Your task to perform on an android device: In the BabyConnect baby app, Track Nick's growth with a birthdate of January 1, 2023, and a weight of 8.5kg
Image 0: 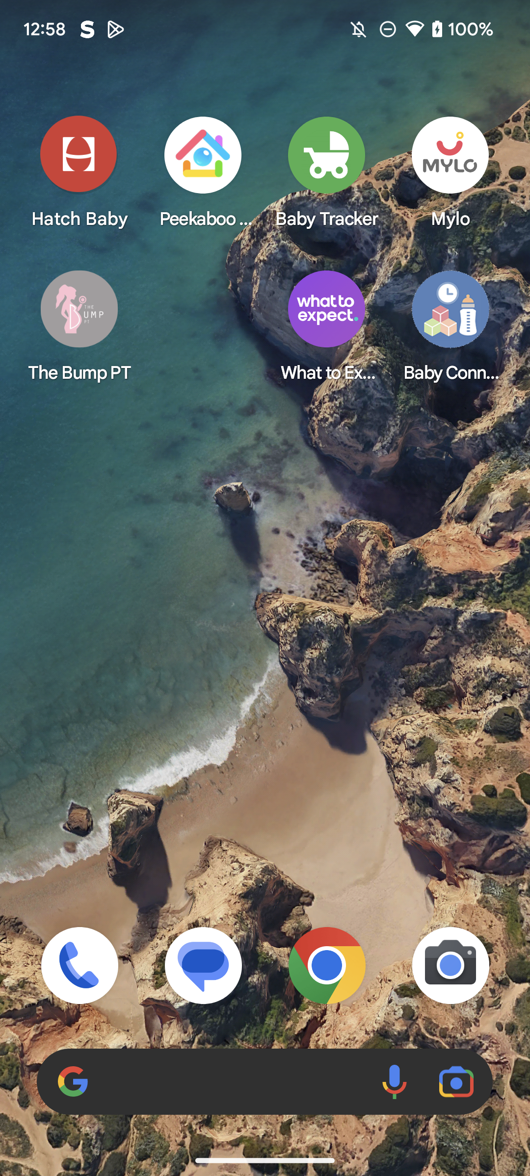
Open the Baby connect app
Step 0: open app "Baby Connect"
Image 1: 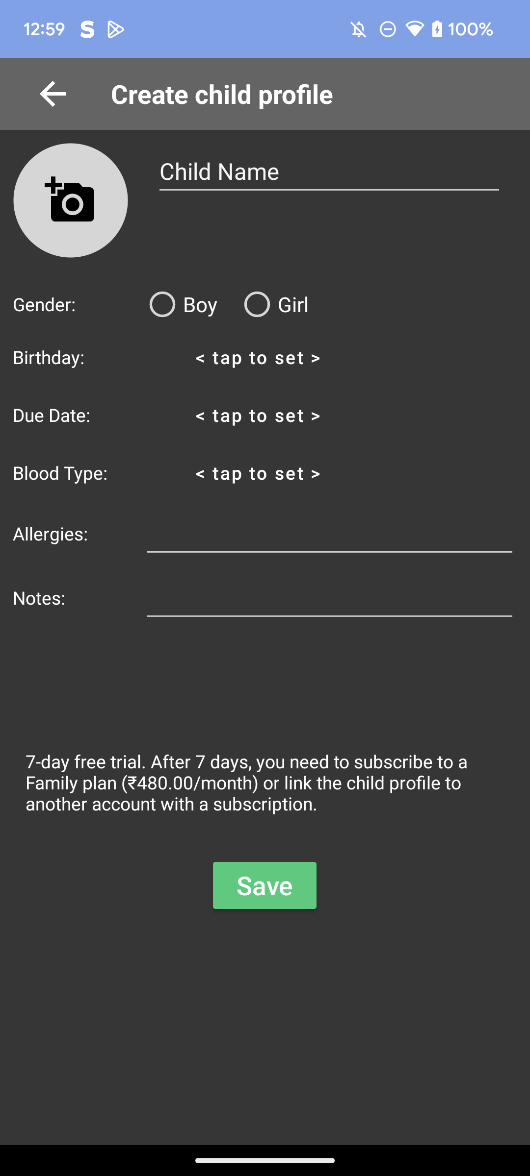
Click on the Child name option
Step 1: click (329, 171)
Image 2: 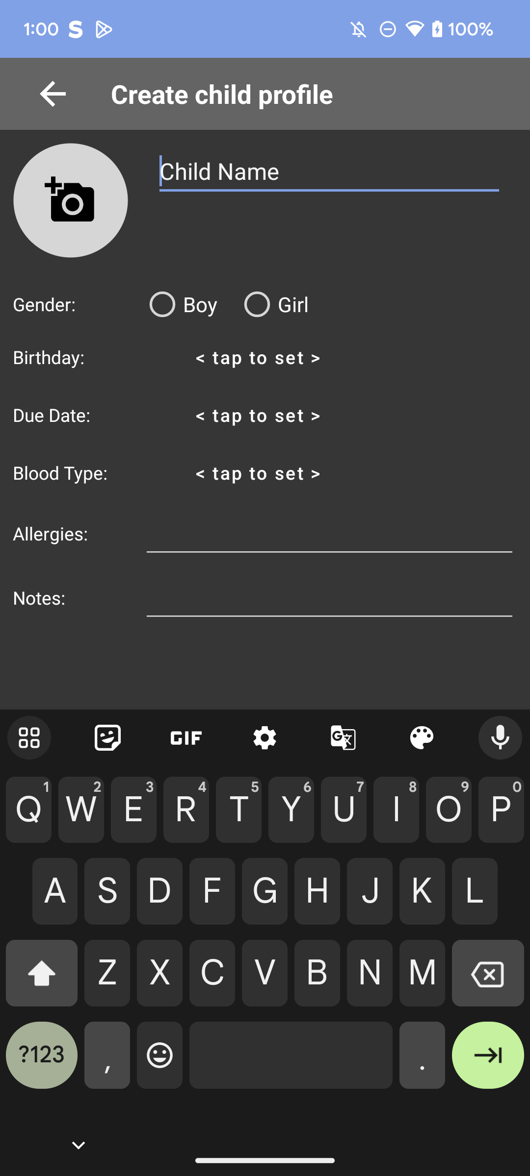
Type"Nick" in child name
Step 2: type "Nick"
Image 3: 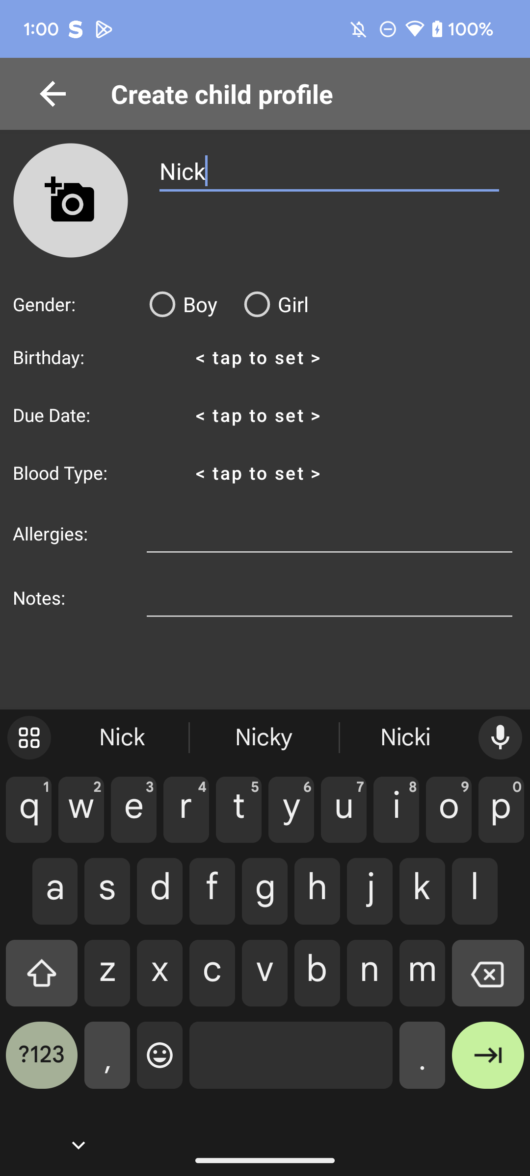
Click on the Boy in Gender section
Step 3: click (179, 304)
Image 4: 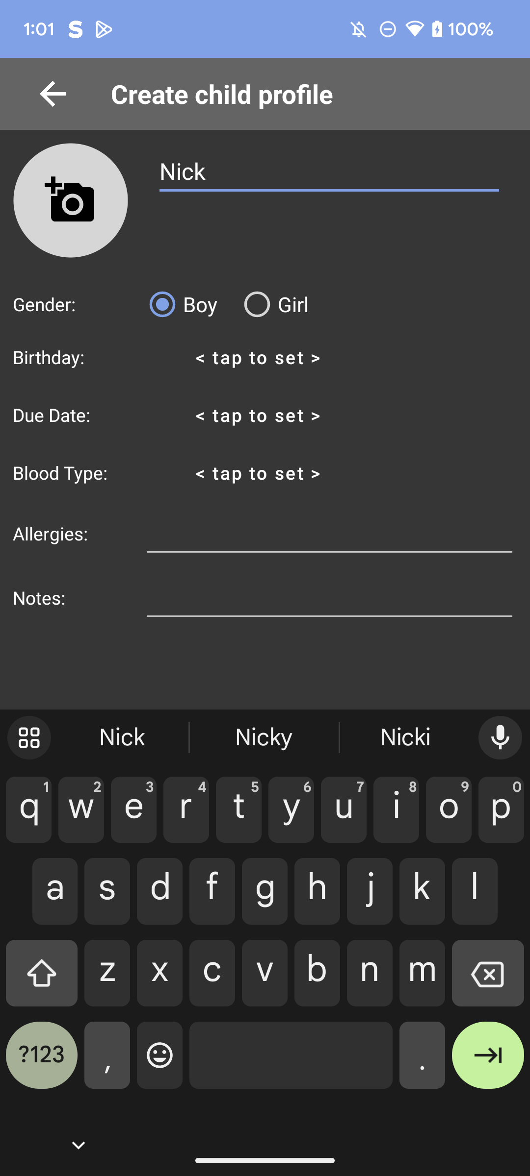
Click on the tap to select option in Birthday section
Step 4: click (258, 357)
Image 5: 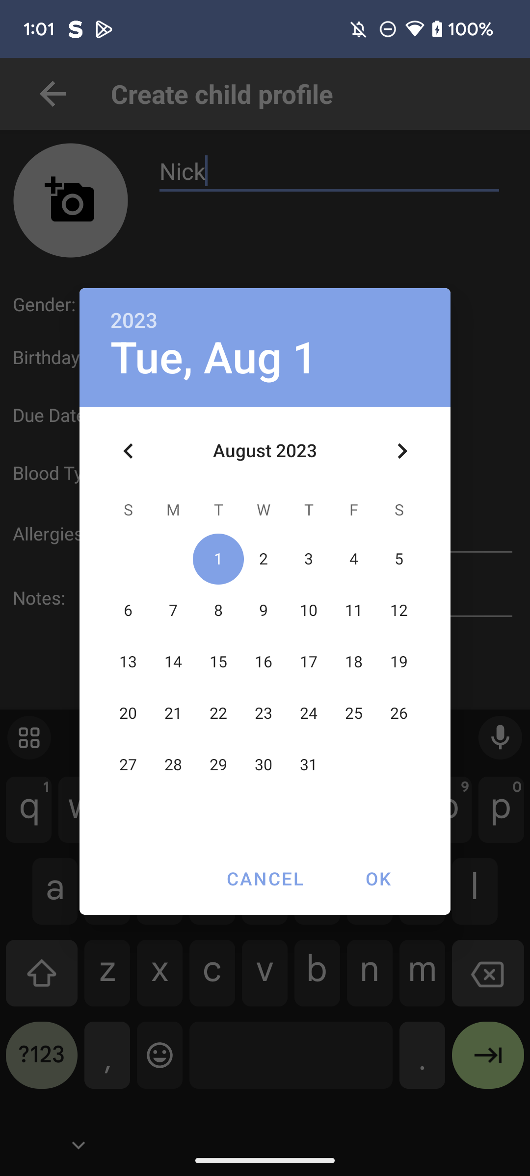
Click on the left arrow to view the January month
Step 5: click (128, 450)
Image 6: 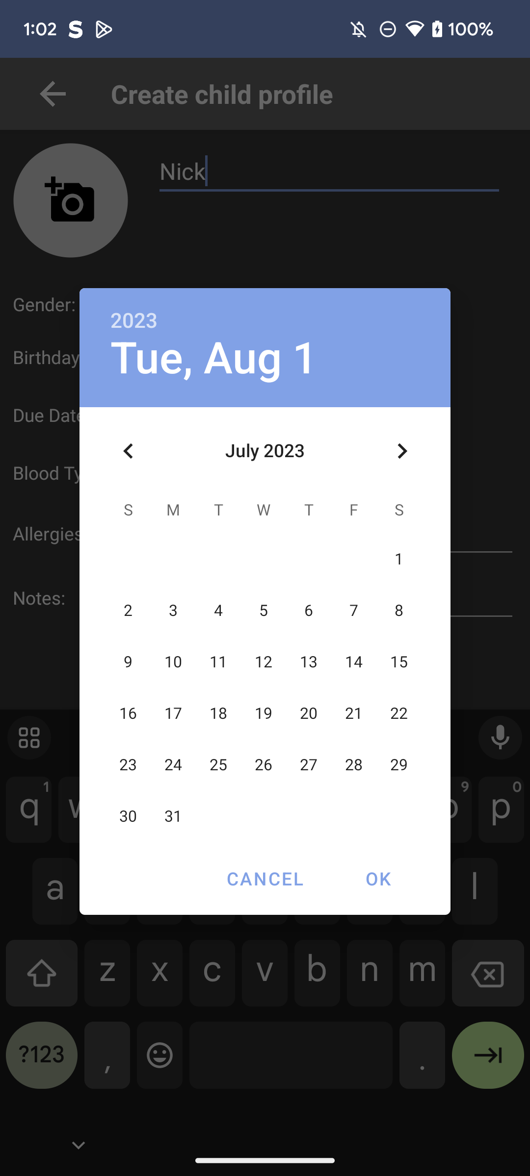
Click on the left arrow to view the January month
Step 6: click (128, 450)
Image 7: 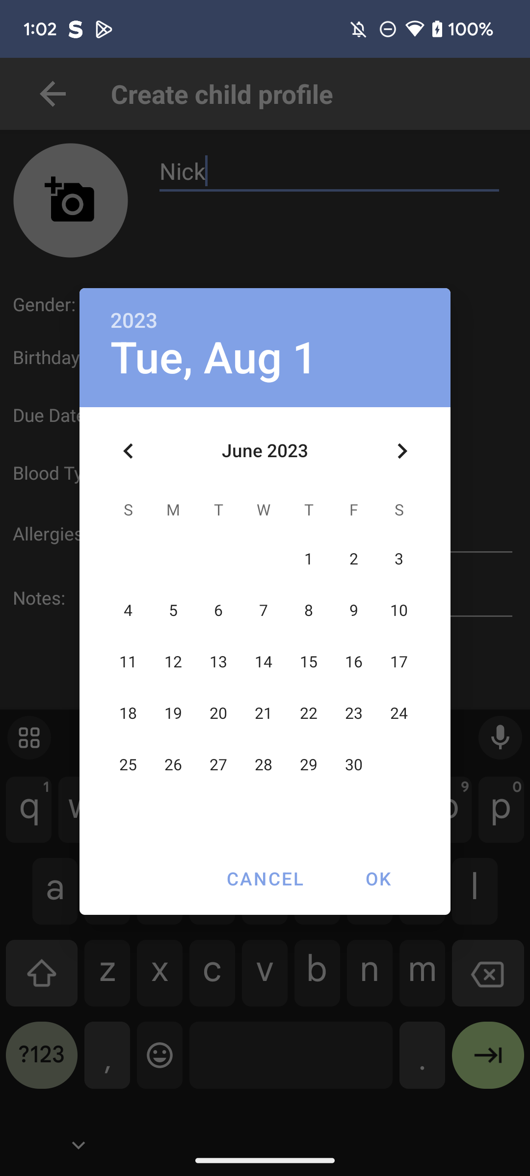
Click on the left arrow to view the January month
Step 7: click (128, 450)
Image 9: 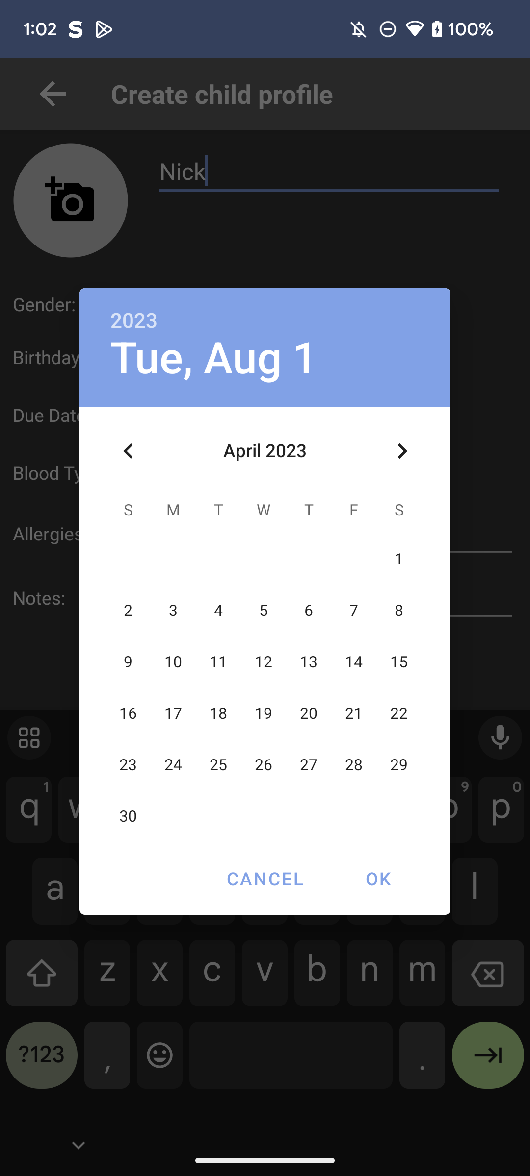
Click on the left arrow to view the January month
Step 9: click (128, 450)
Image 11: 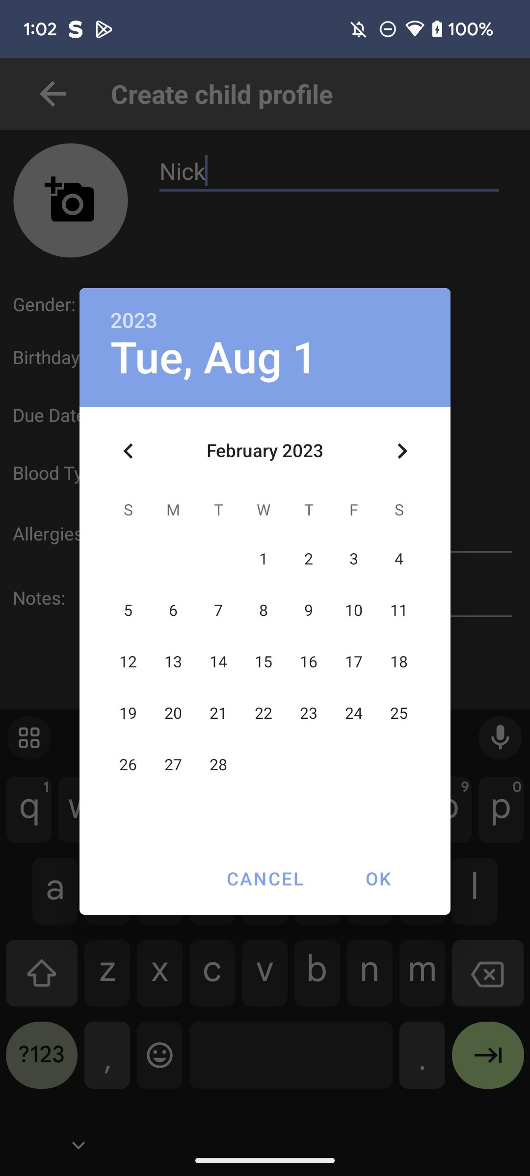
Click on the left arrow to view the January month
Step 11: click (128, 450)
Image 12: 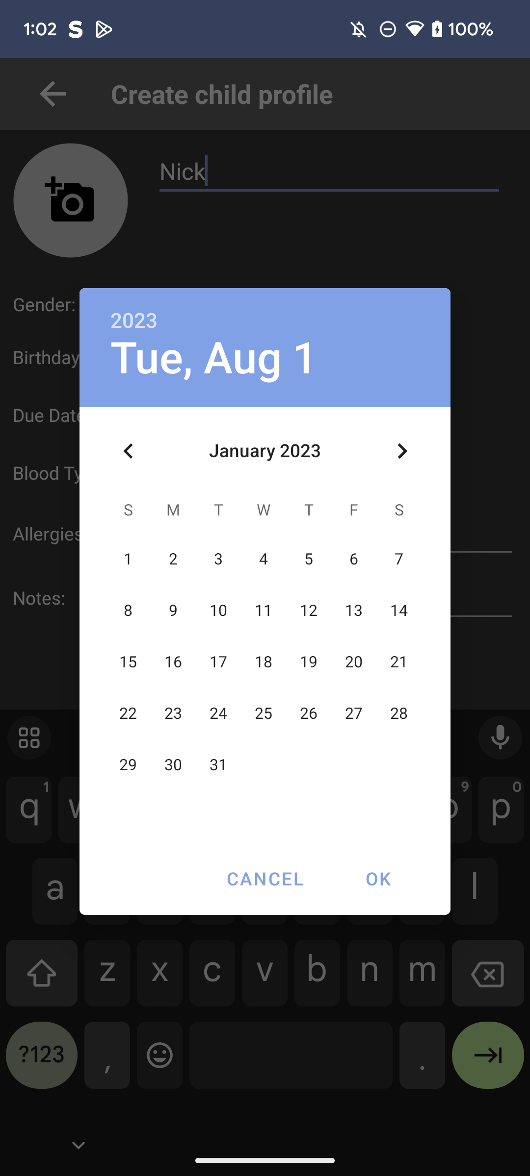
Click on the 1 to set the Birthday date 
Step 12: click (128, 559)
Image 13: 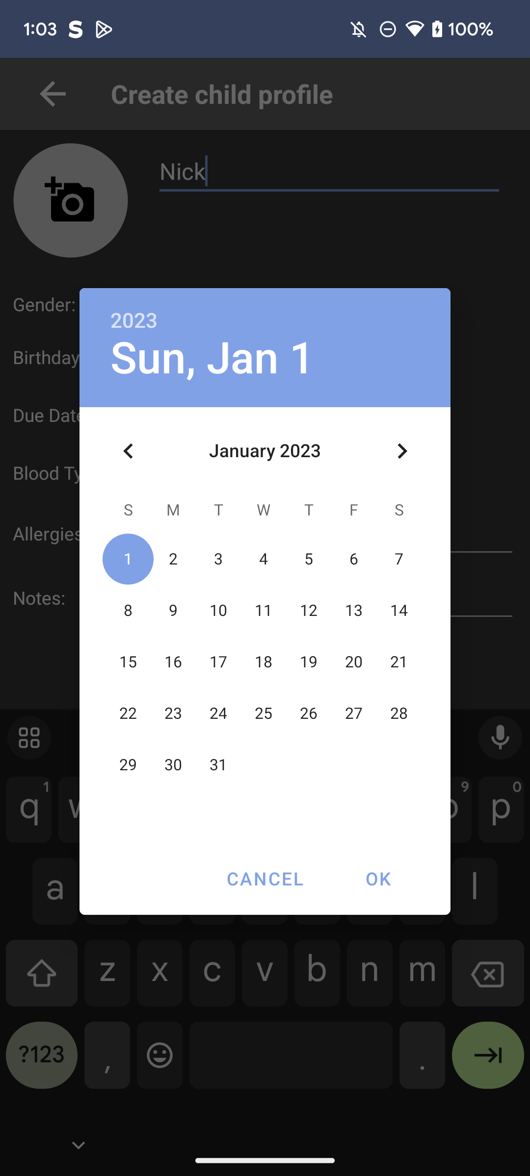
Click on the ok button
Step 13: click (378, 879)
Image 15: 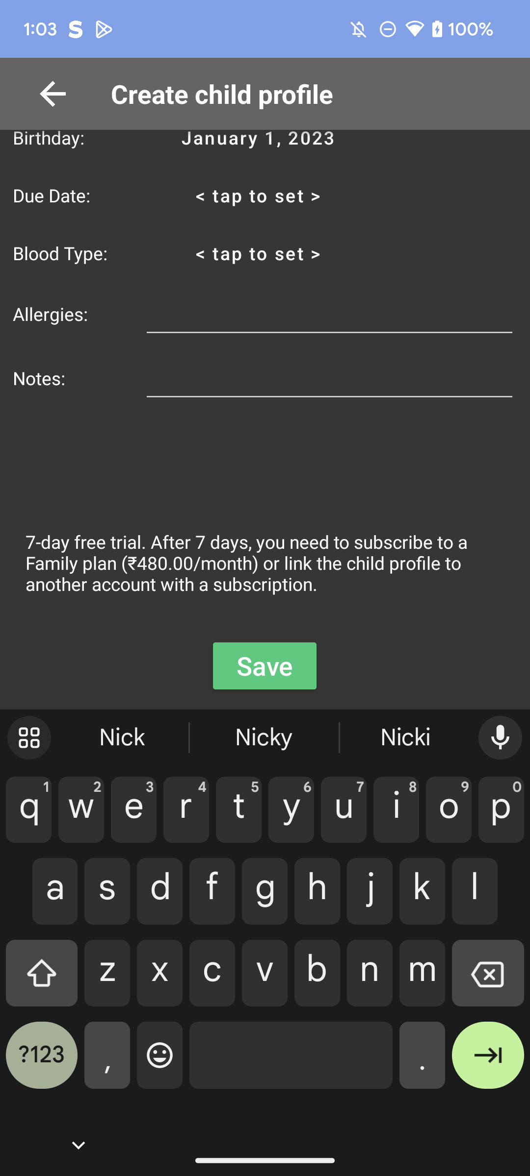
click on the save button
Step 15: click (265, 665)
Image 16: 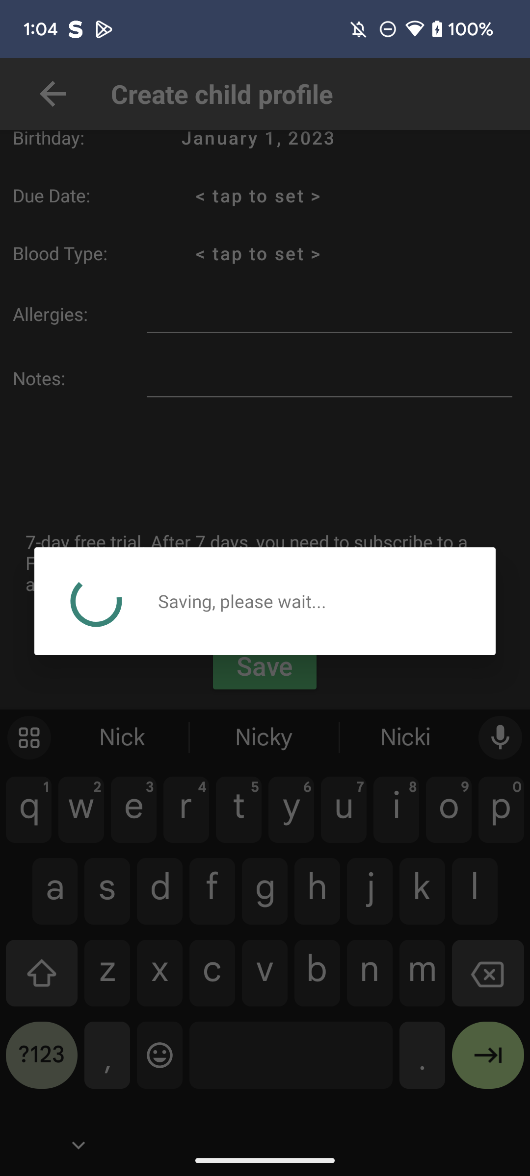
click on the save button
Step 16: wait
Image 17: 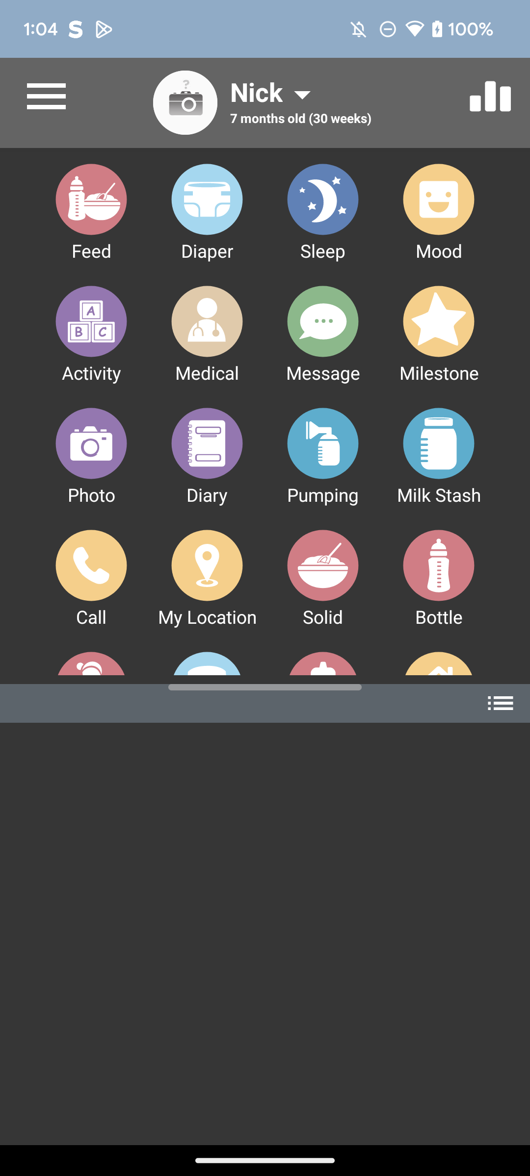
Click on the Poll graph at the top right of the screen
Step 17: click (500, 95)
Image 18: 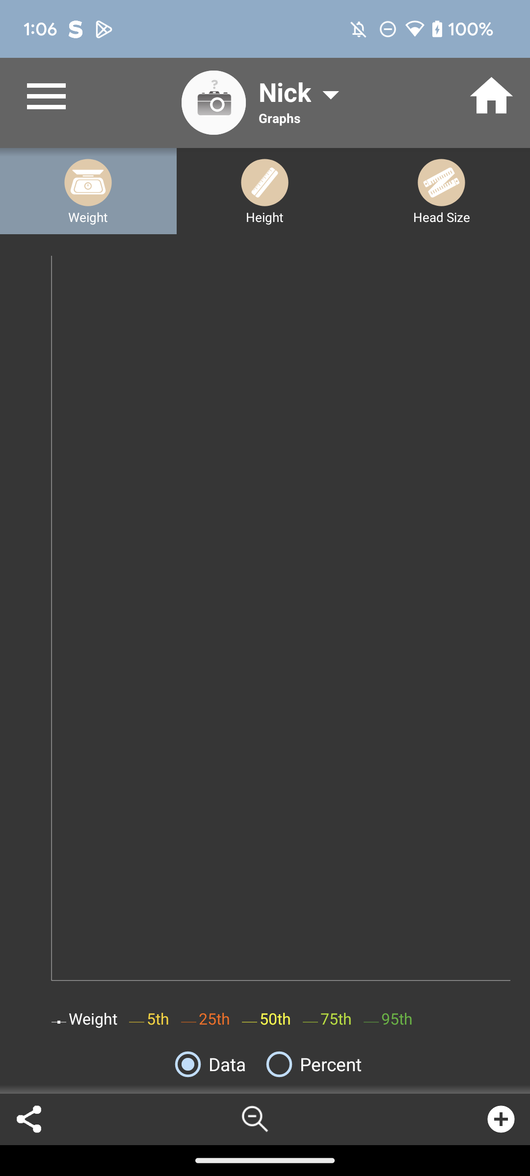
click on the plus icon at the bottom right of the screen 
Step 18: click (500, 1122)
Image 19: 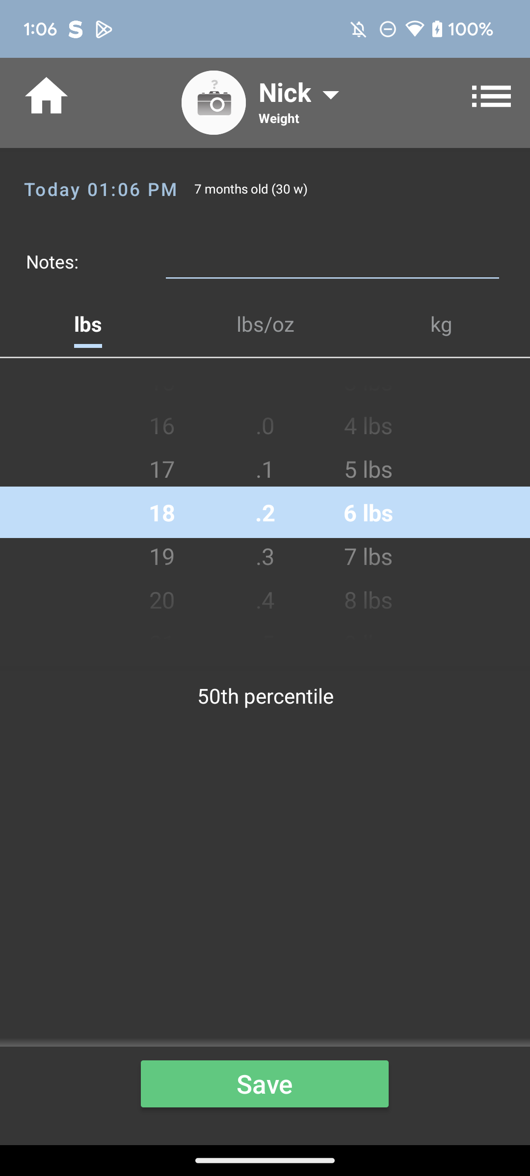
Scroll up lbs/oz section to set on .7
Step 19: scroll down
Image 20: 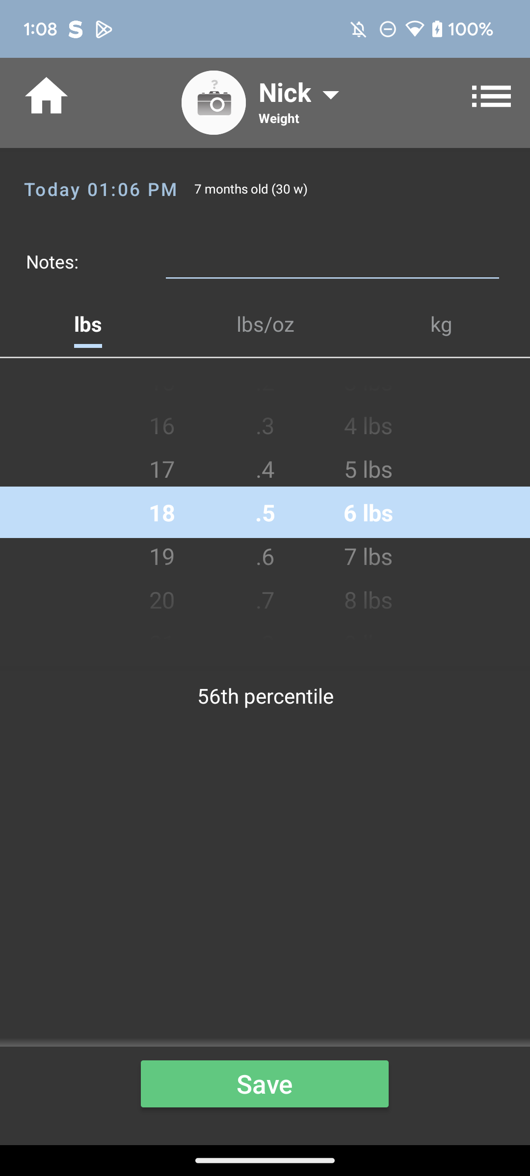
Scroll up lbs/oz section to set on .7
Step 20: scroll down